Your task to perform on an android device: In the Wunderground app. Go through the map and view the Surat weather.
Image 0: 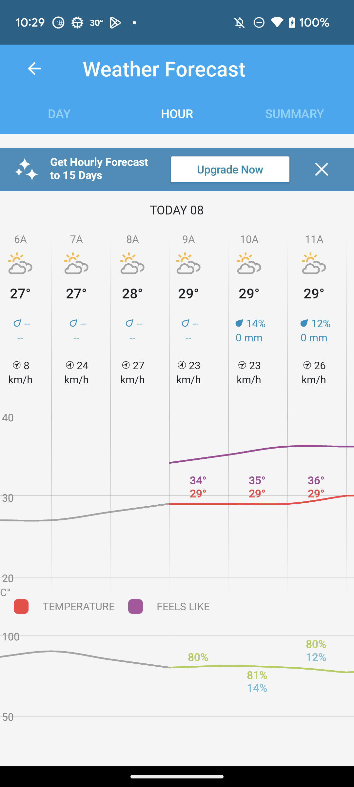
Go back to the screen
Step 0: press back button
Image 1: 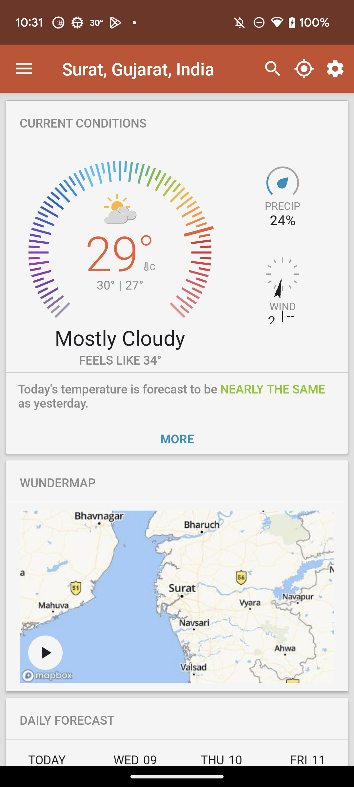
Click on the Wunderground map to view the temperature
Step 1: click (177, 596)
Image 2: 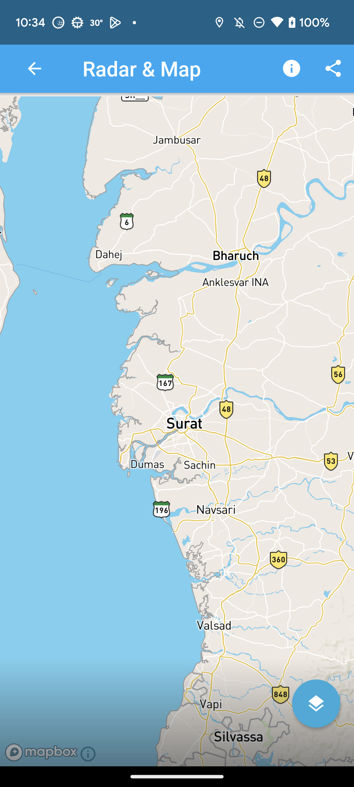
Click on the Wunderground map to view the temperature
Step 2: wait
Image 3: 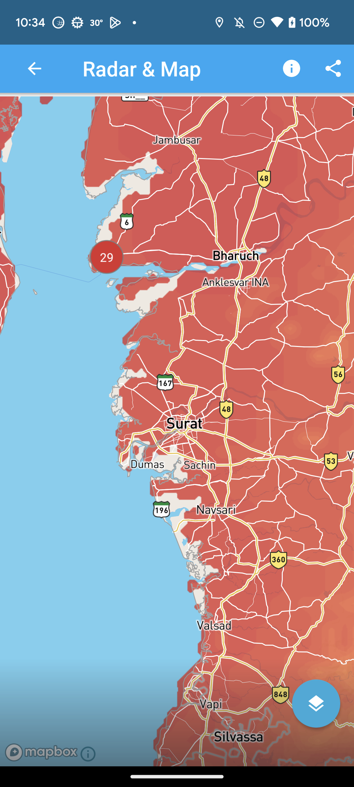
Click on the Wunderground map to view the temperature
Step 3: wait